Your task to perform on an android device: My family planned for a tour of the Colosseum ( Italy). We will stay over there from 21 October to 22 October . Search for a hotel for 3 adults near Colosseum in the Orbitz app
Image 0: 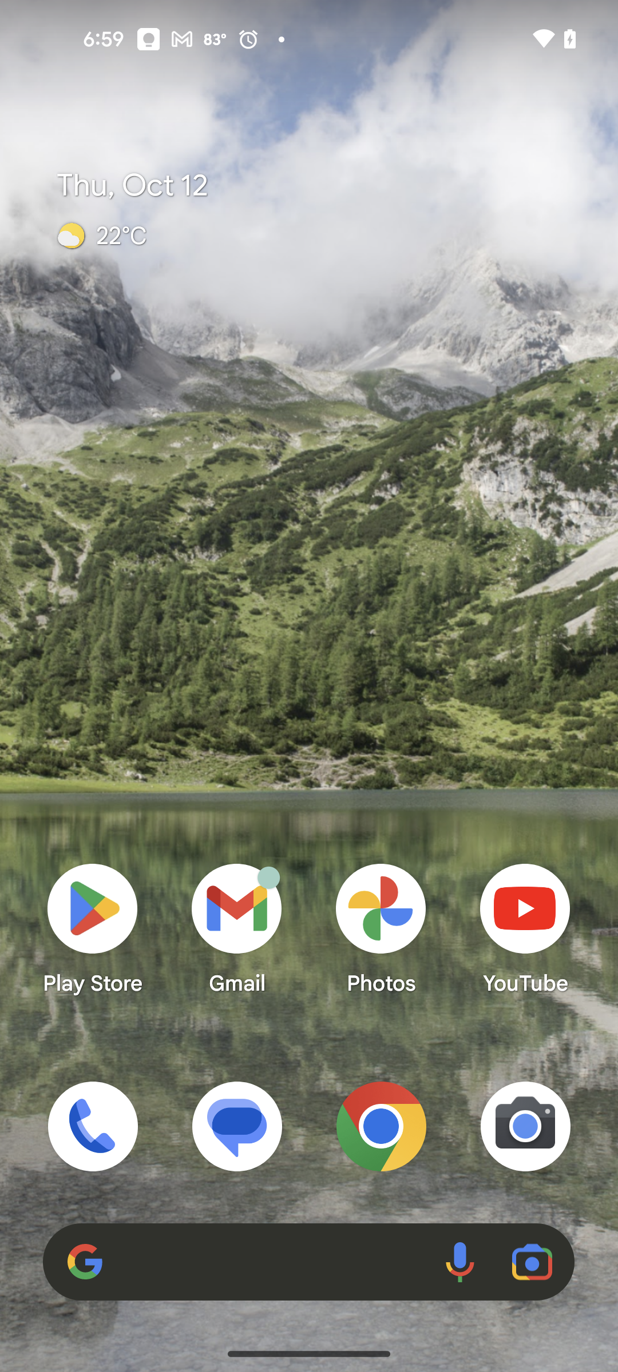
Open the Orbitz app
Step 0: open app "Orbitz"
Image 1: 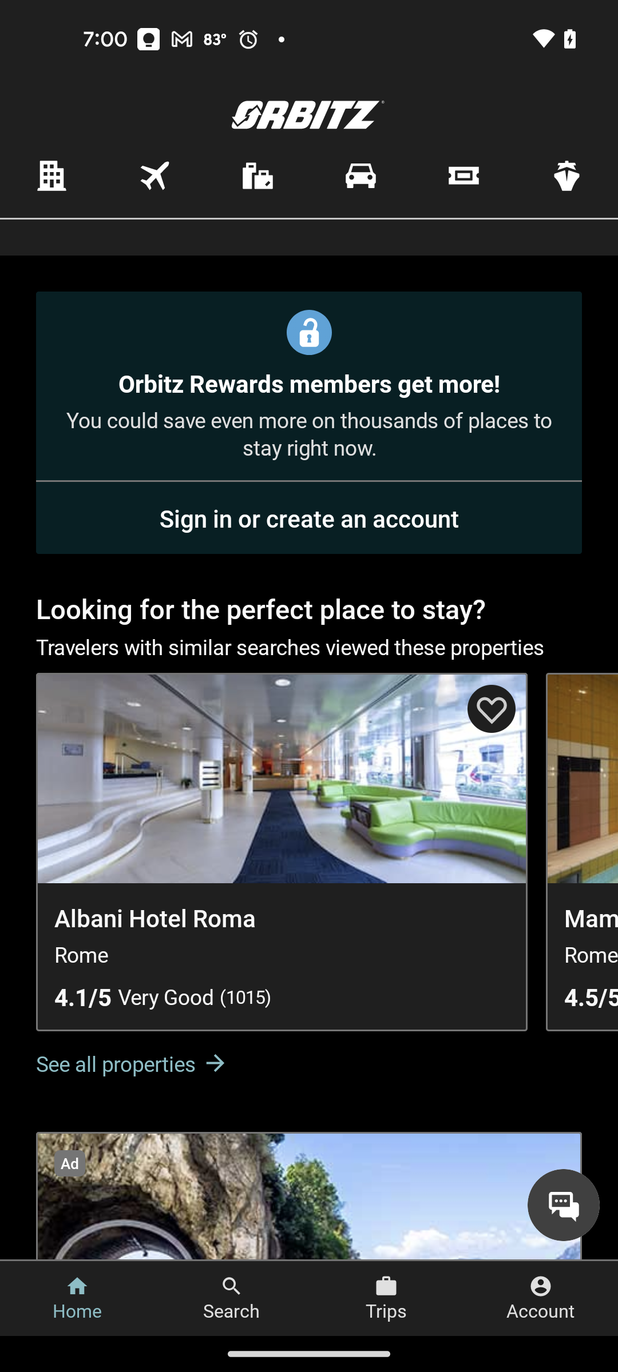
Click on the building icon at the top left of the screen
Step 1: click (51, 176)
Image 2: 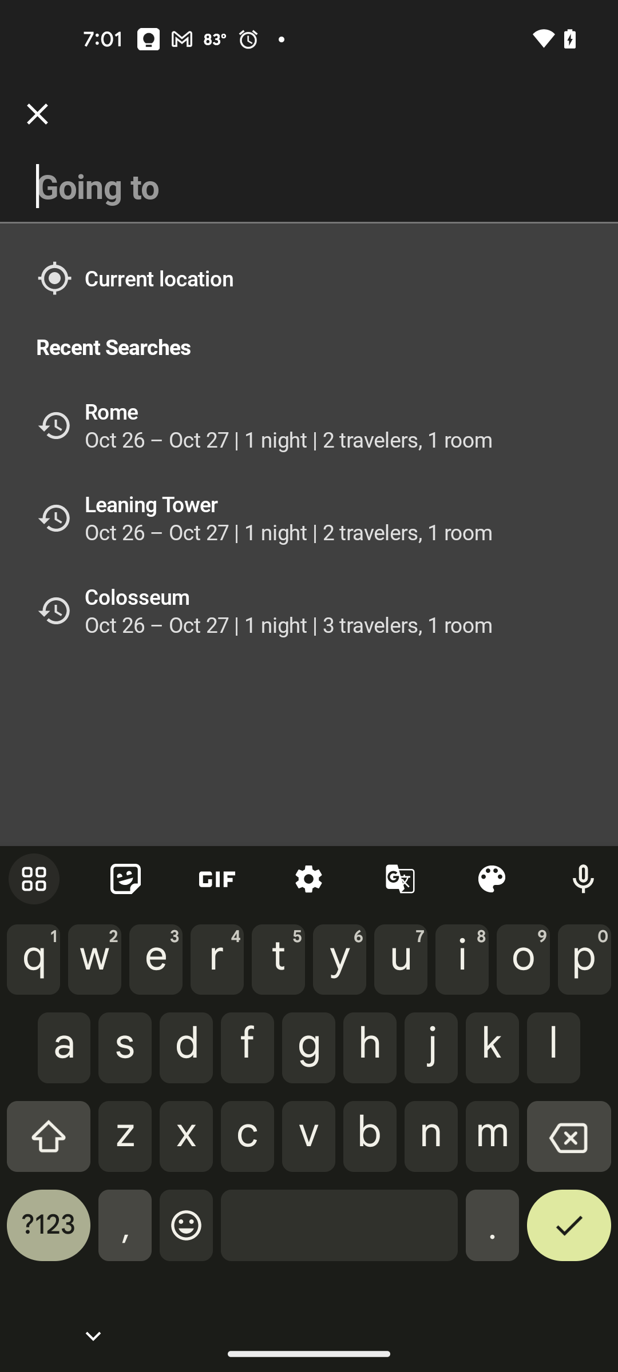
Type Colosseum
Step 2: type "Colosseum"
Image 3: 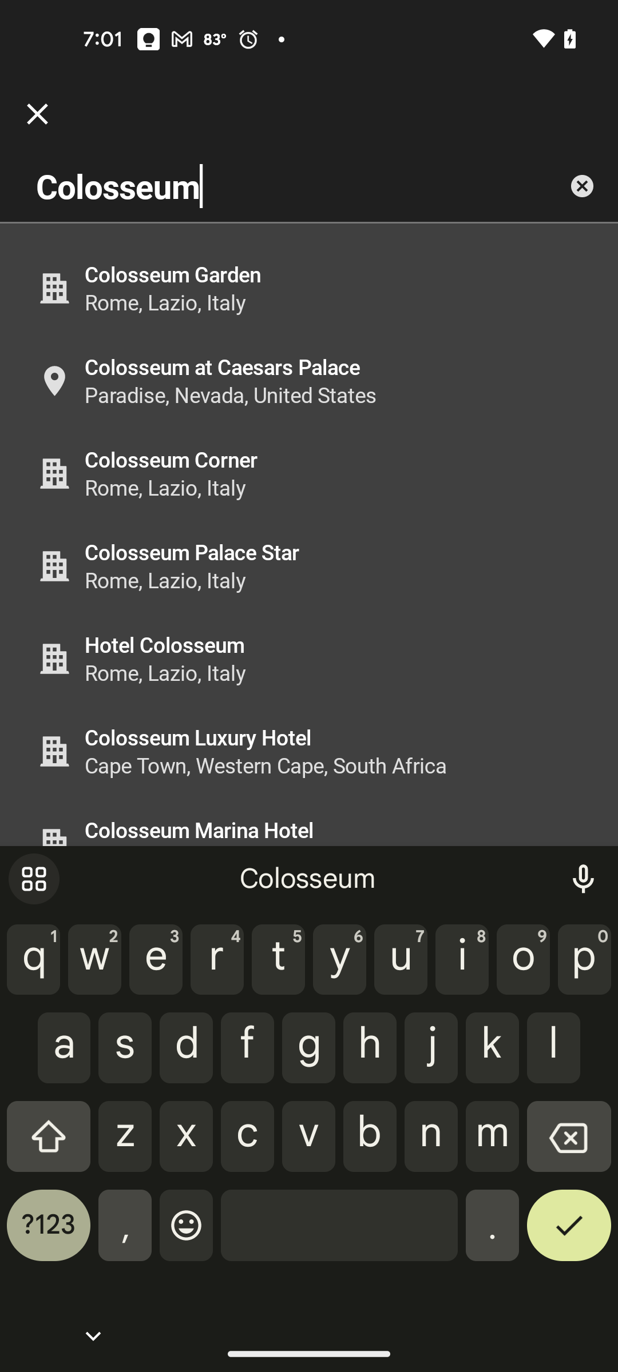
Click on the check icon at the bottom right of the screen
Step 3: click (569, 1234)
Image 4: 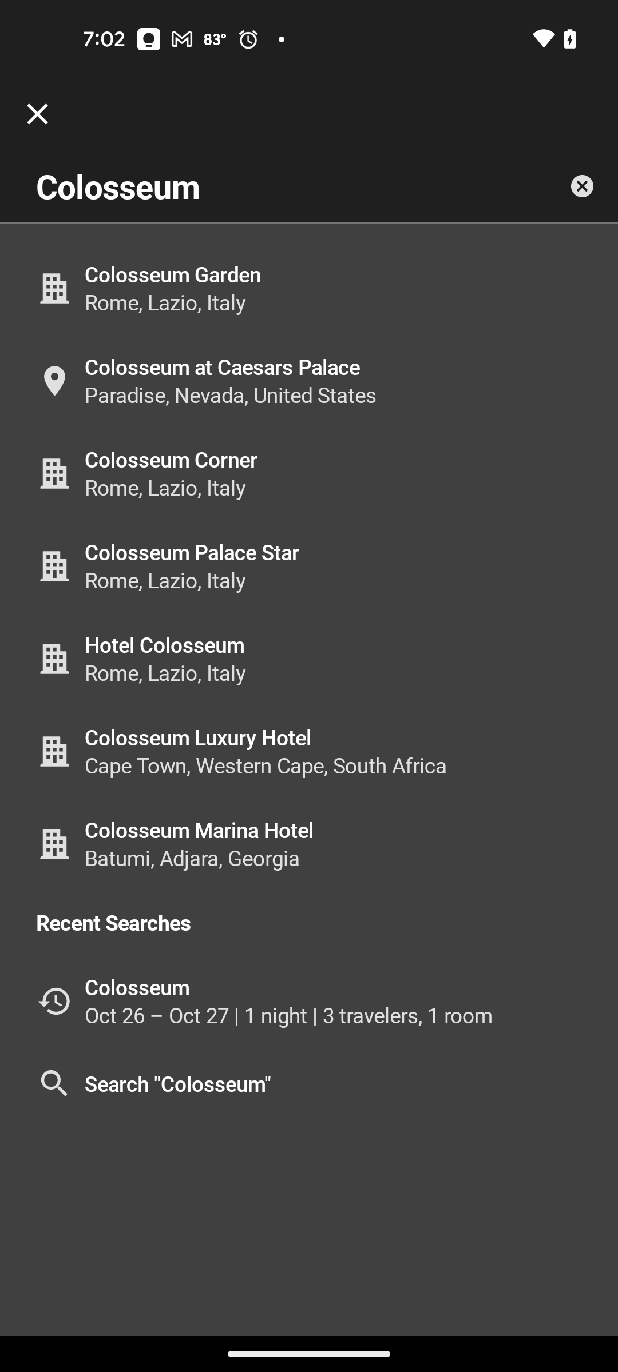
Click on the Colosseum Palace Star from the suggested result
Step 4: click (192, 552)
Image 5: 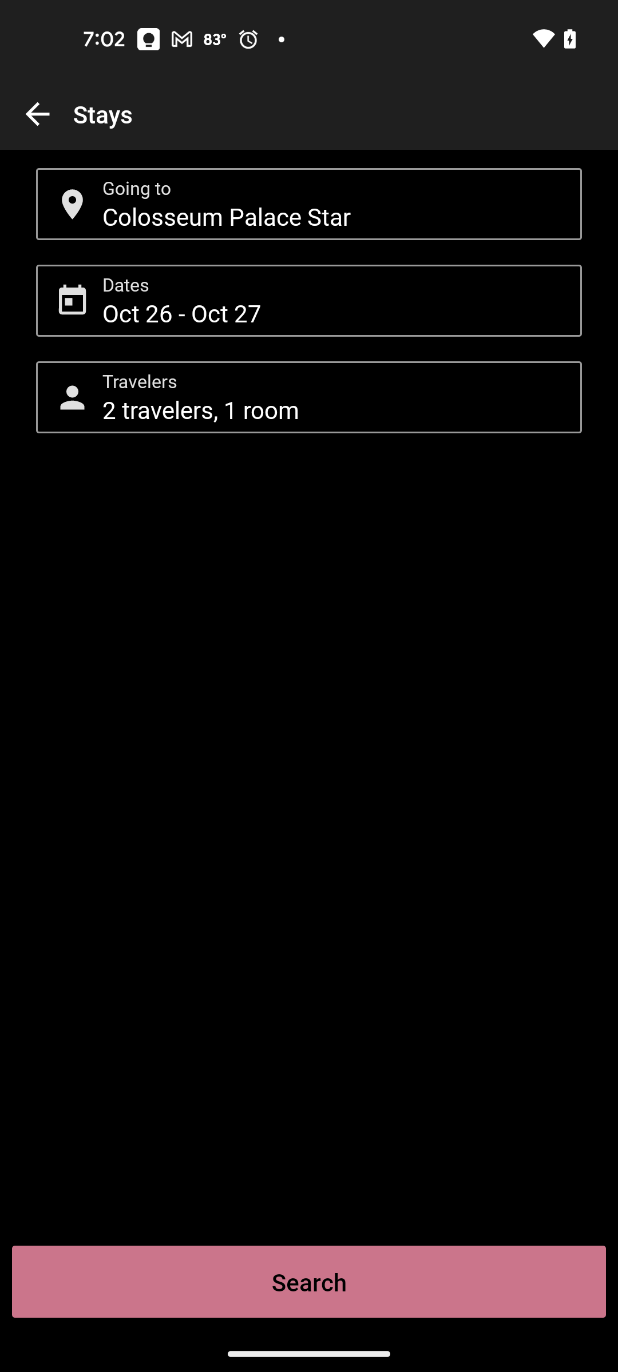
Click on the date section
Step 5: click (308, 300)
Image 7: 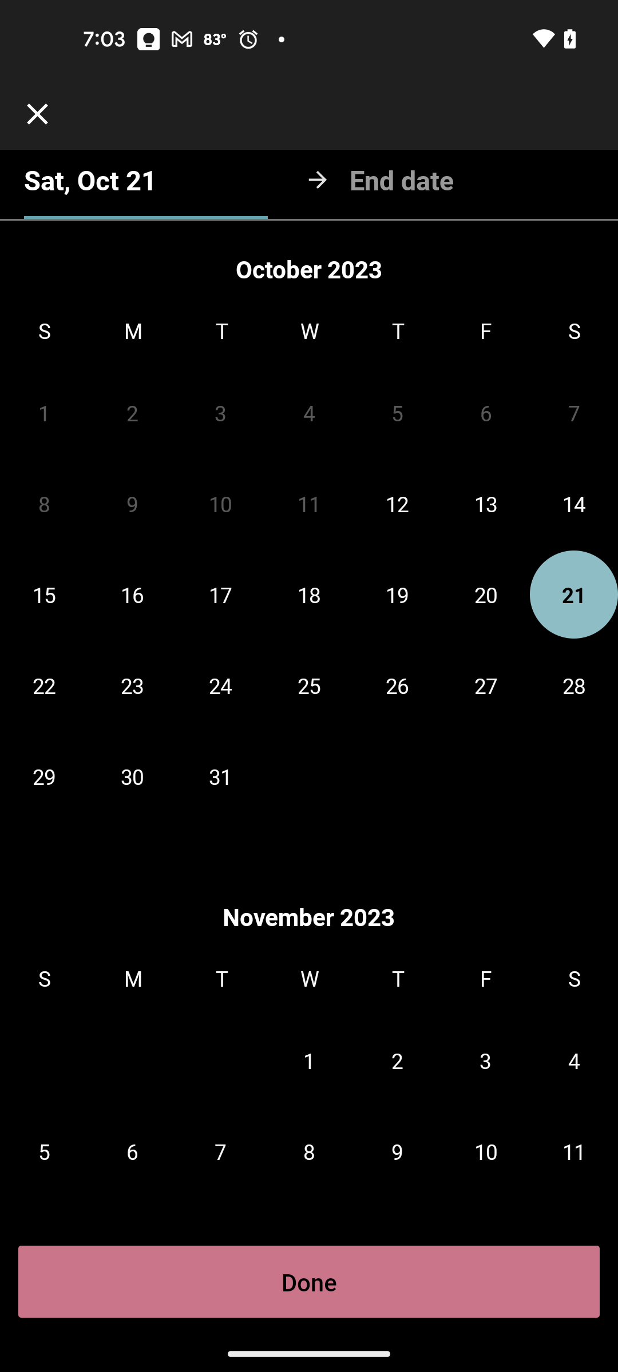
Click on the 22 for check-out
Step 7: click (43, 685)
Image 8: 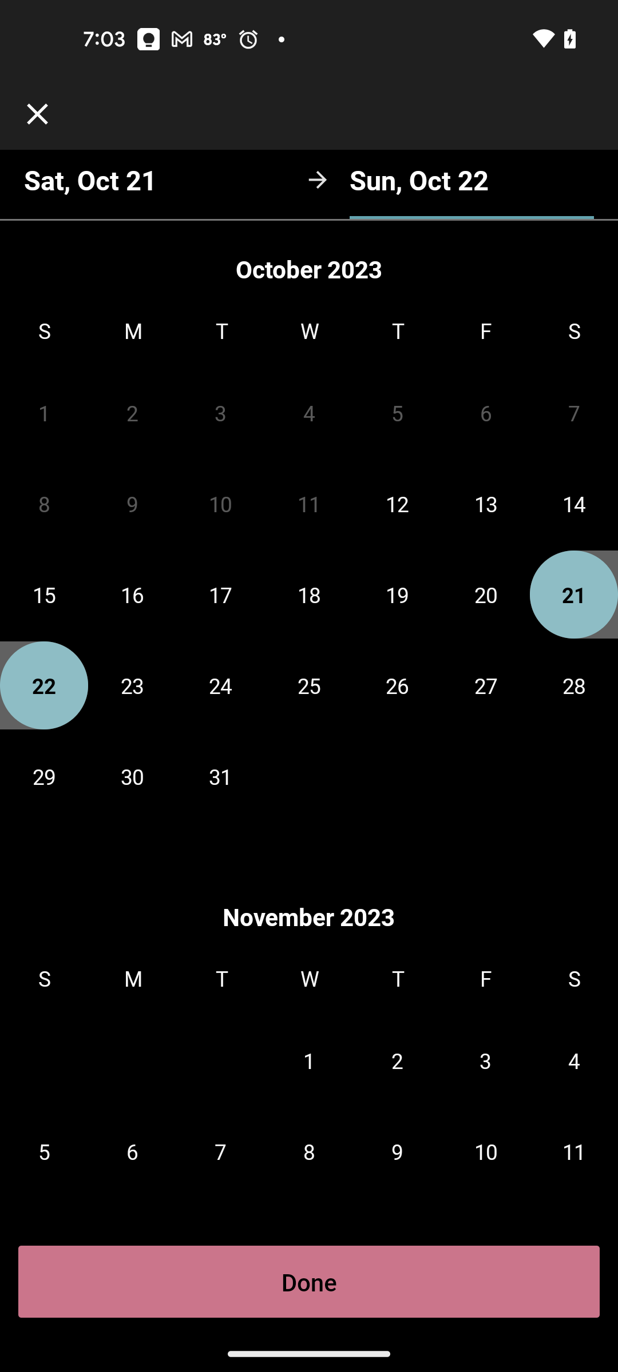
Click on the Done button at the bottom of the screen
Step 8: click (309, 1282)
Image 9: 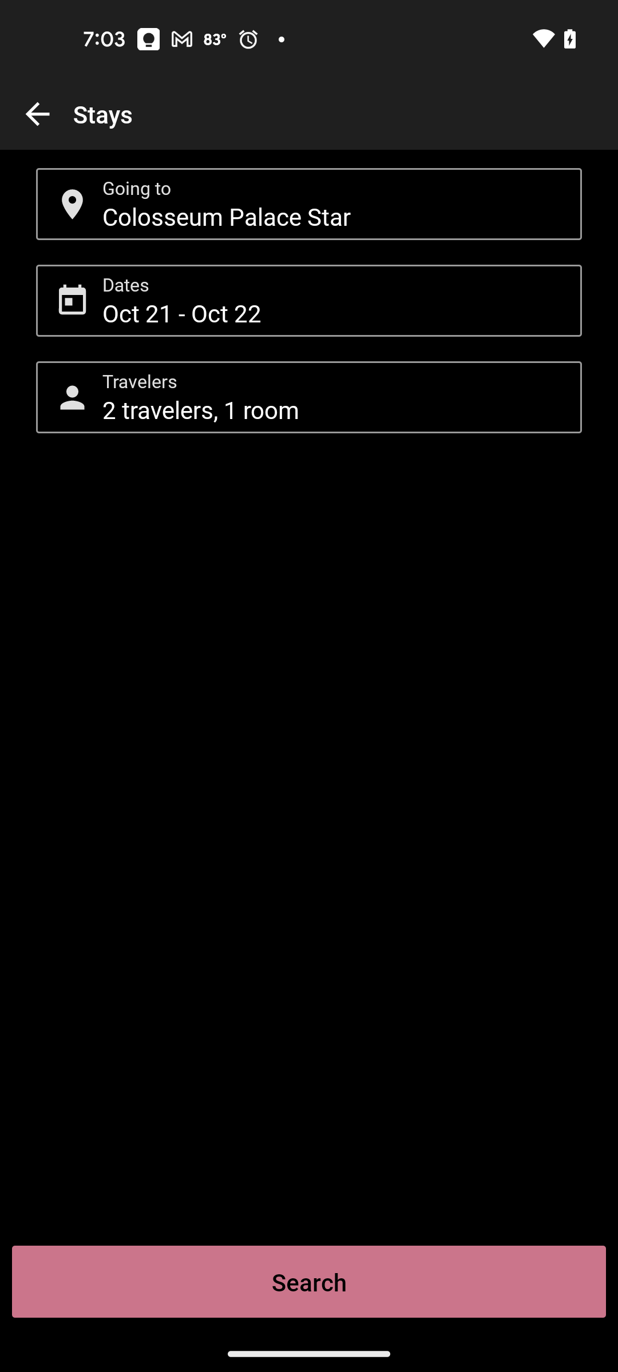
Click on the travelers section
Step 9: click (308, 397)
Image 10: 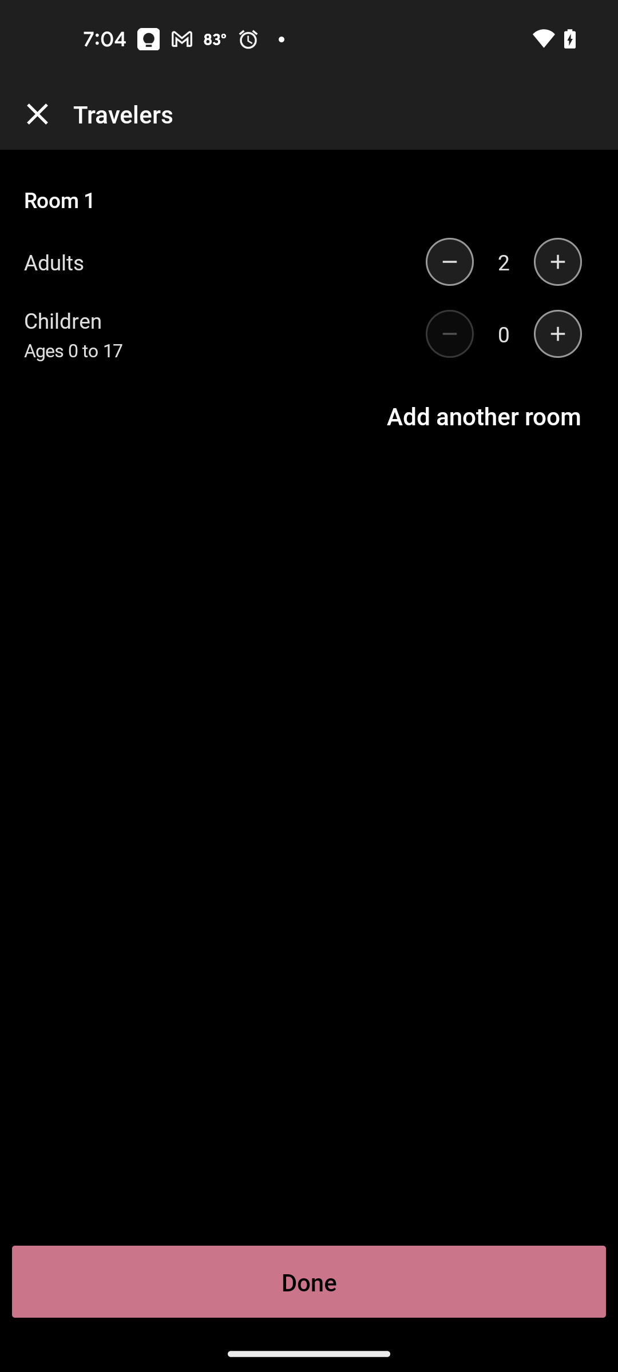
Click on the plus icon next to Adults section
Step 10: click (558, 262)
Image 11: 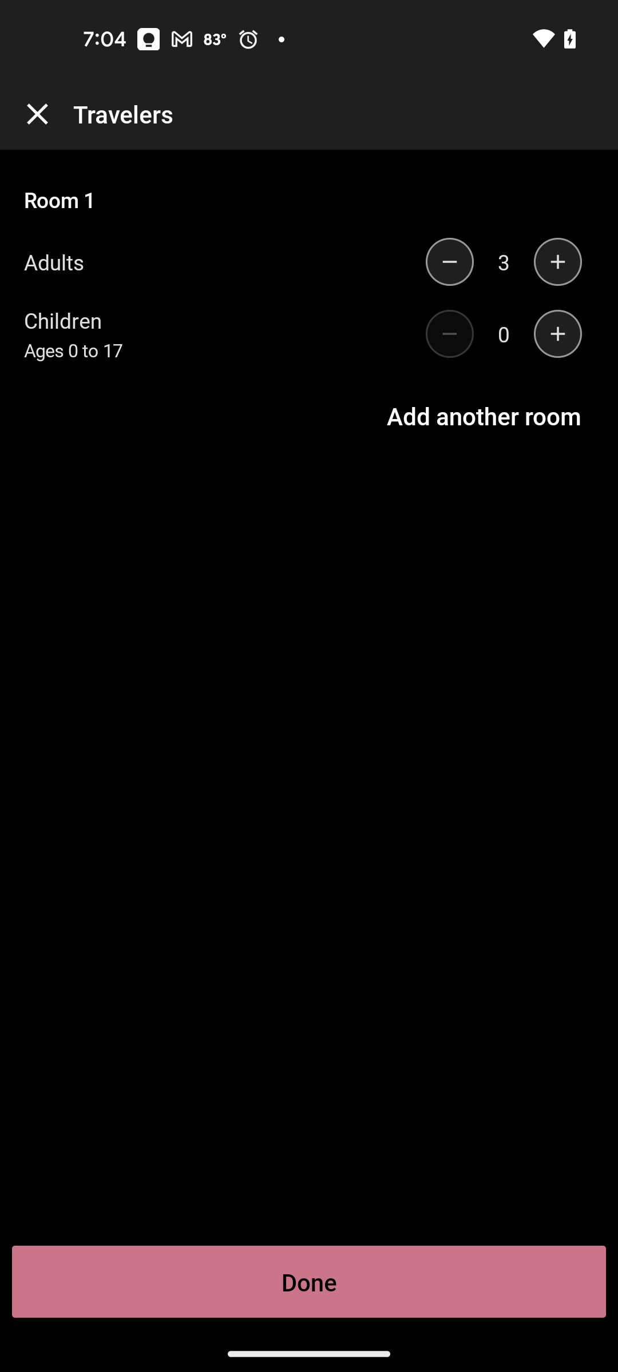
Click on the Done button at the bottom of the screen
Step 11: click (309, 1282)
Image 12: 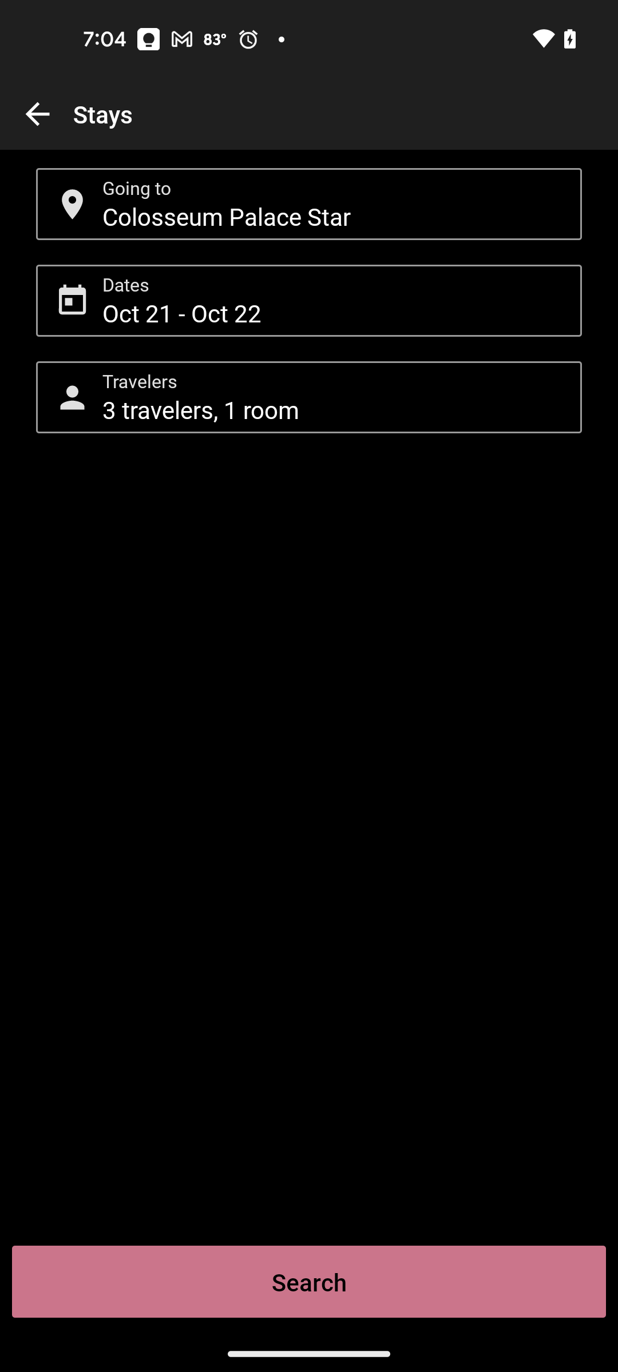
Click on the search button at the bottom of the screen
Step 12: click (309, 1282)
Image 13: 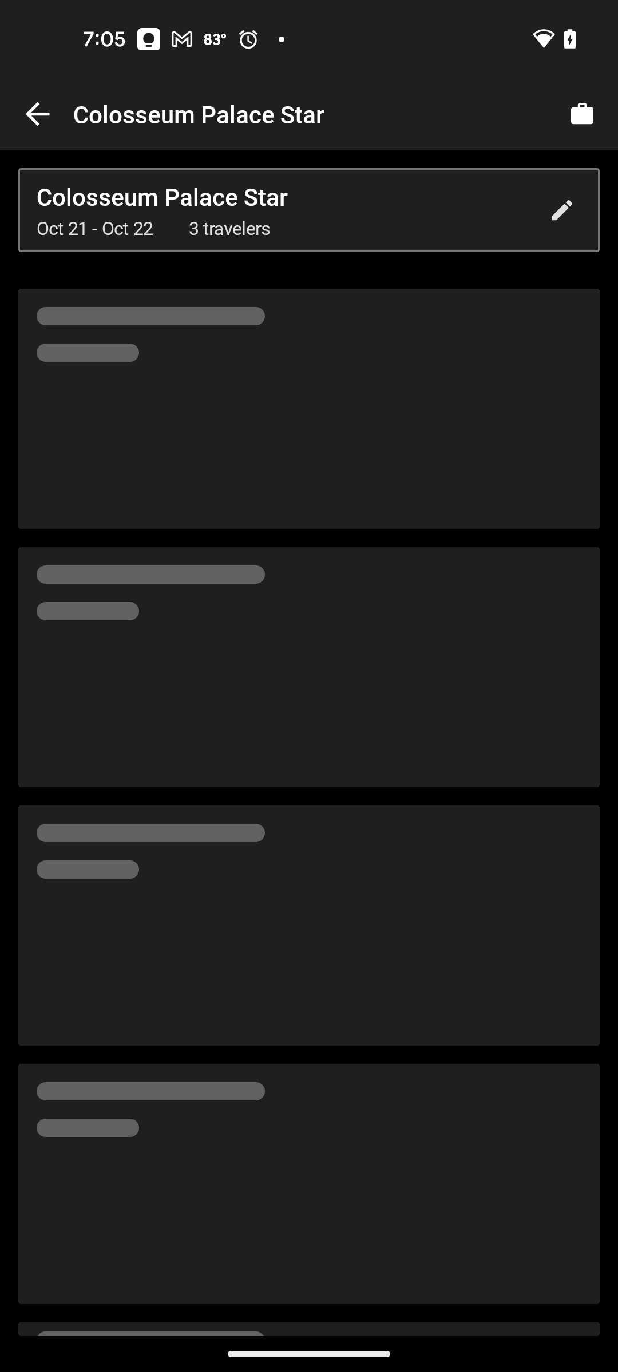
Click on the search button at the bottom of the screen
Step 13: wait